Your task to perform on an android device: Open the Louis vuitton  app and search  Top for my sister
Image 0: 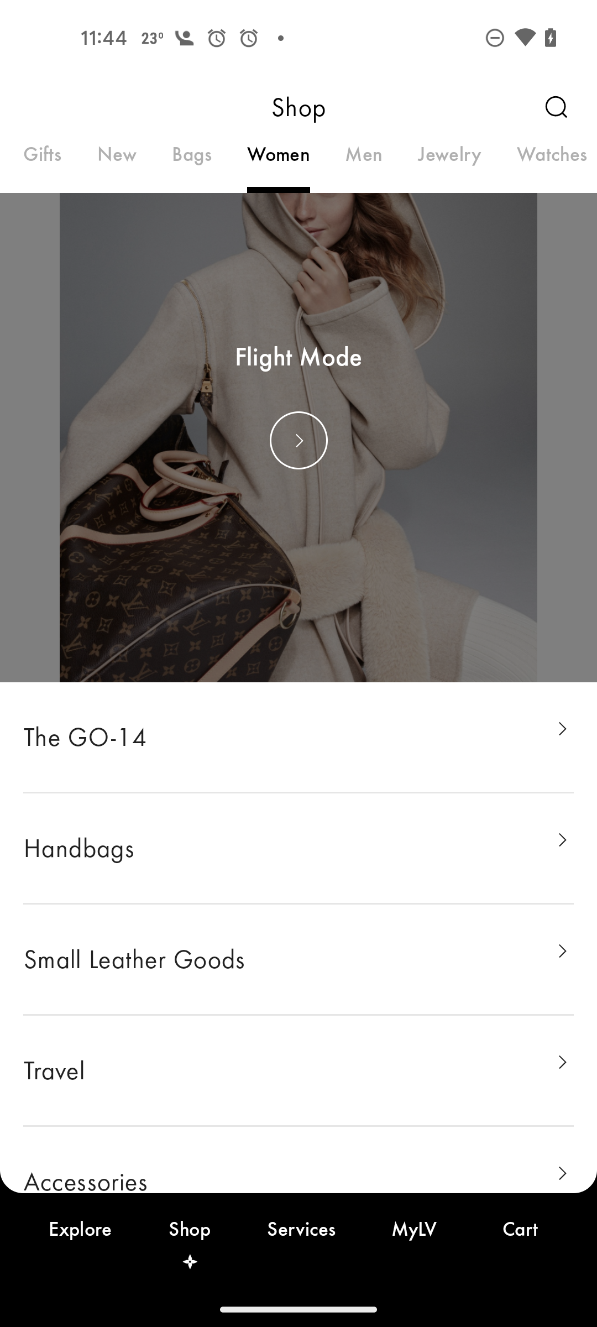
Click on the search icon
Step 0: click (557, 107)